Your task to perform on an android device: In the Simple Habit app, Track your history and goal
Image 0: 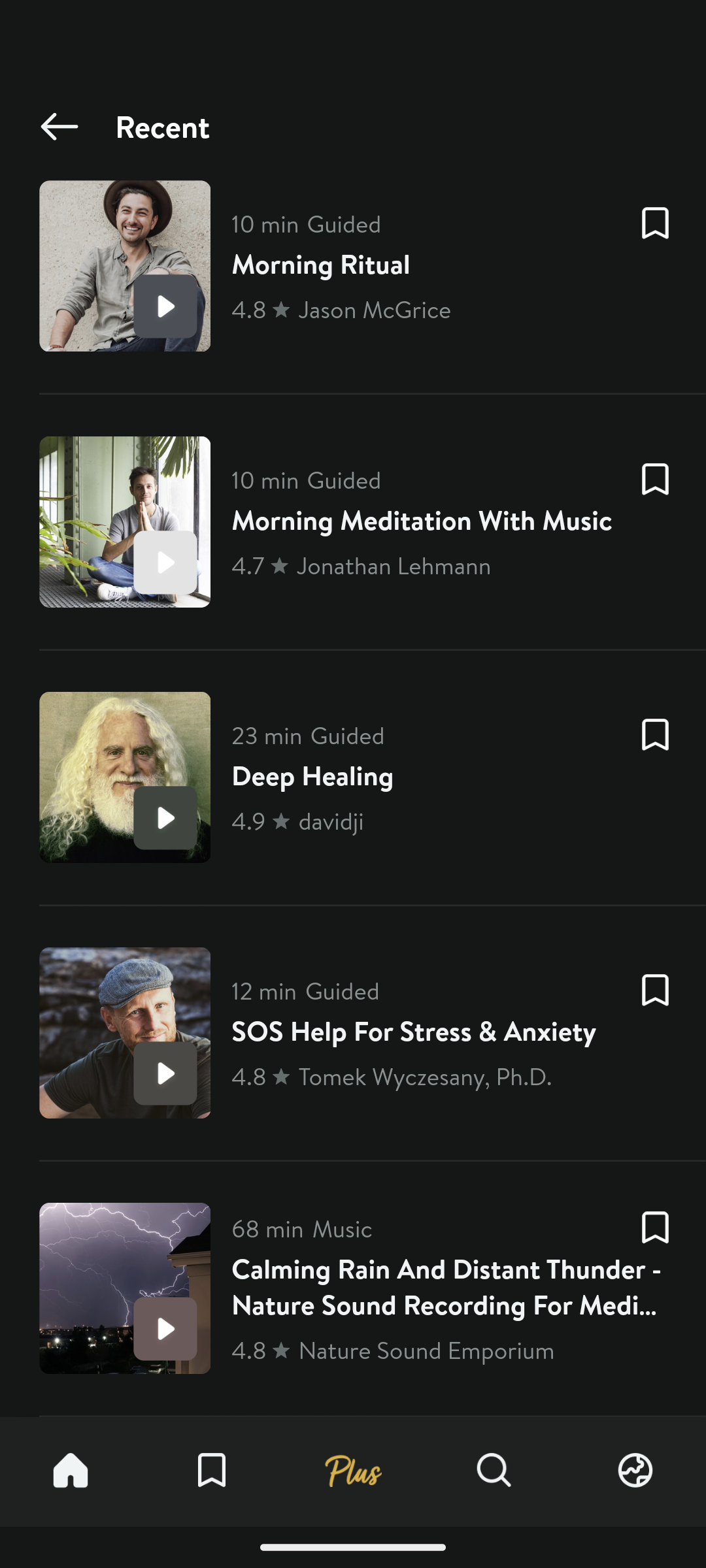
Open the Simple Habit app
Step 0: open app "Simple Habit"
Image 1: 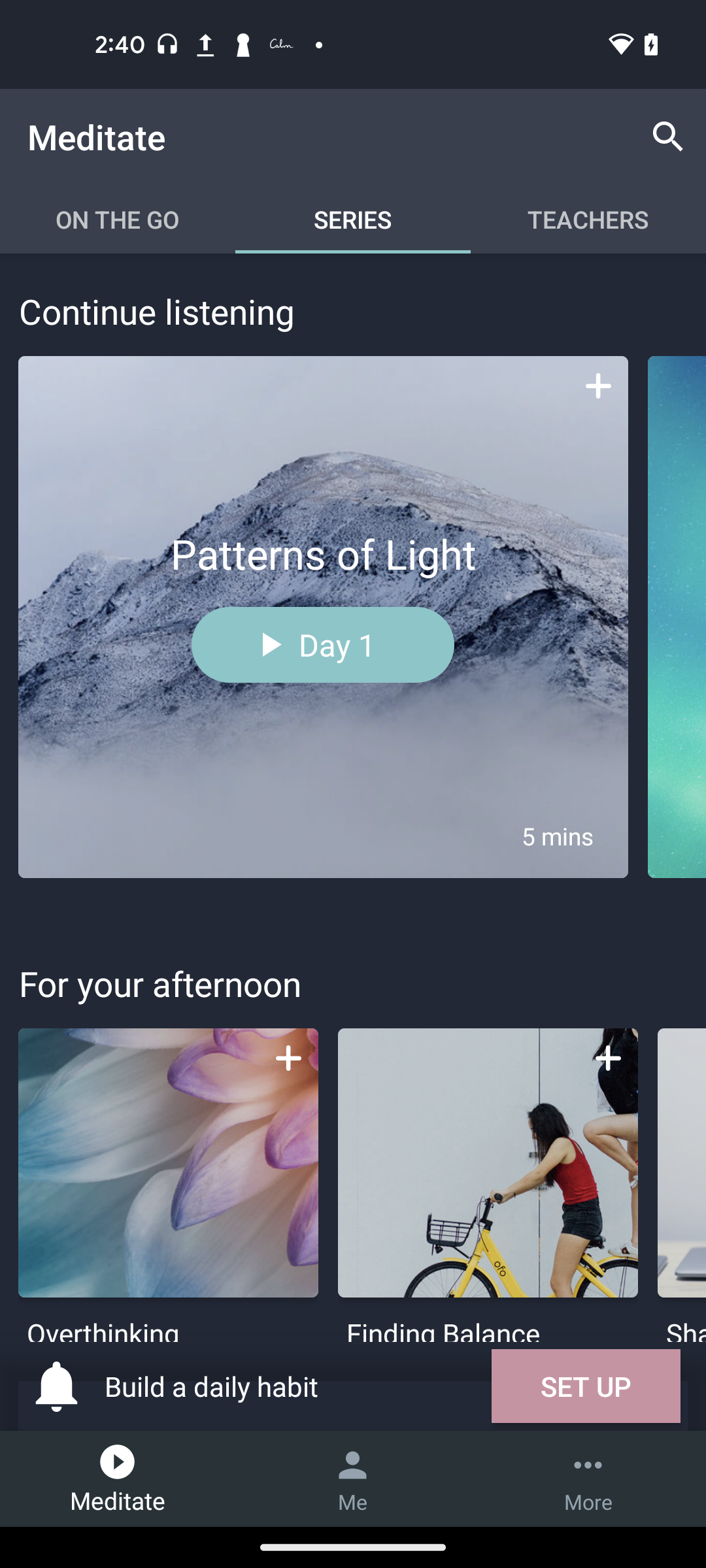
Click on the Profile icon at the bottom center of the screen
Step 1: click (352, 1501)